Your task to perform on an android device: I want to add text to a drawing.
Image 0: 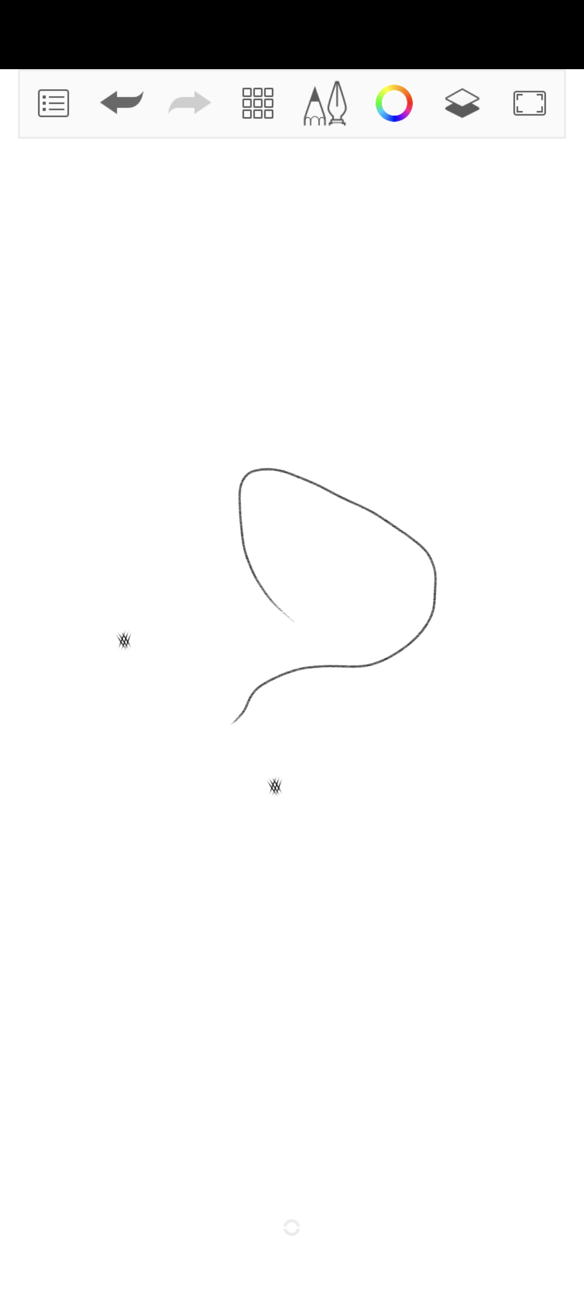
Click on the box icon on the screen.
Step 0: click (257, 103)
Image 1: 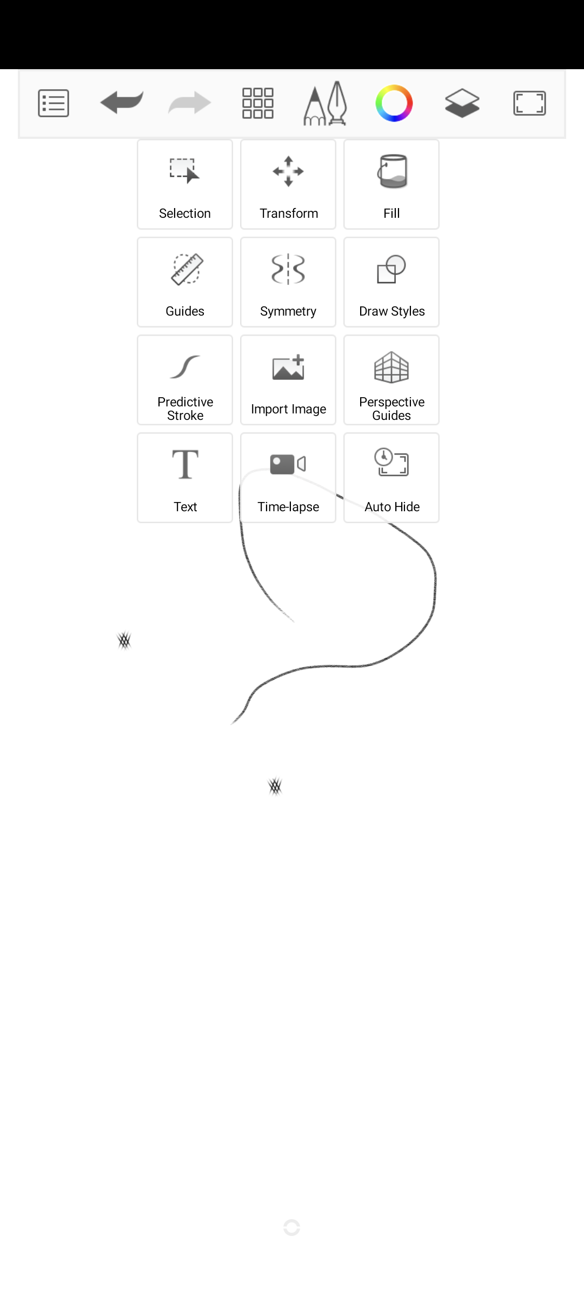
Click on the Text option on the screen.
Step 1: click (184, 464)
Image 2: 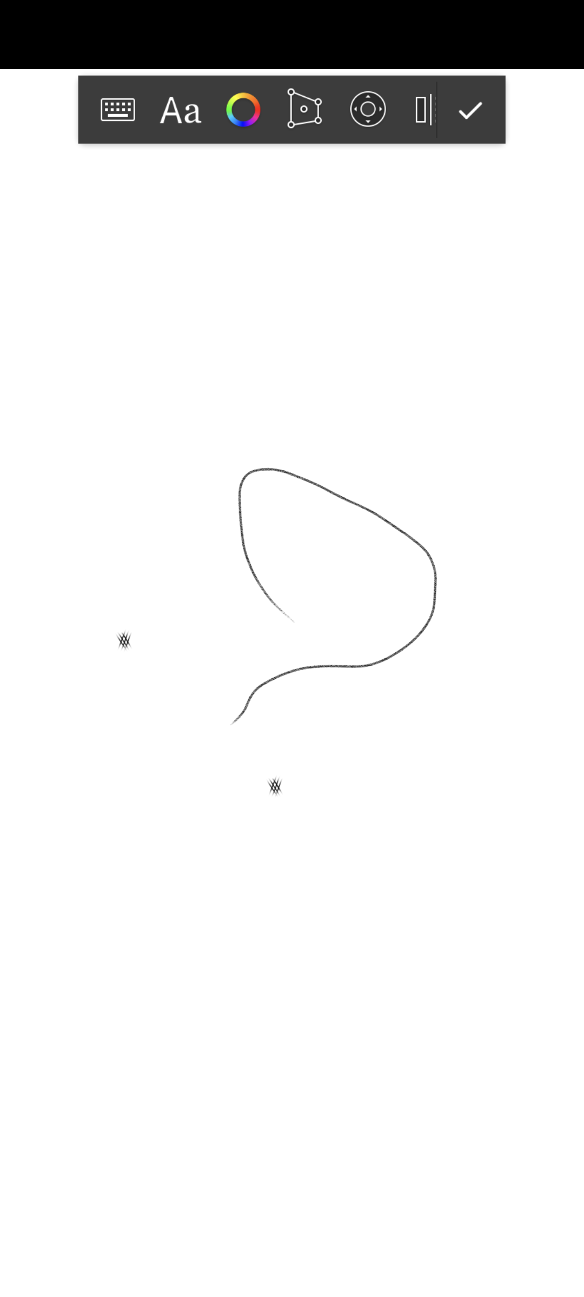
Click on the Text option on the screen.
Step 2: wait
Image 3: 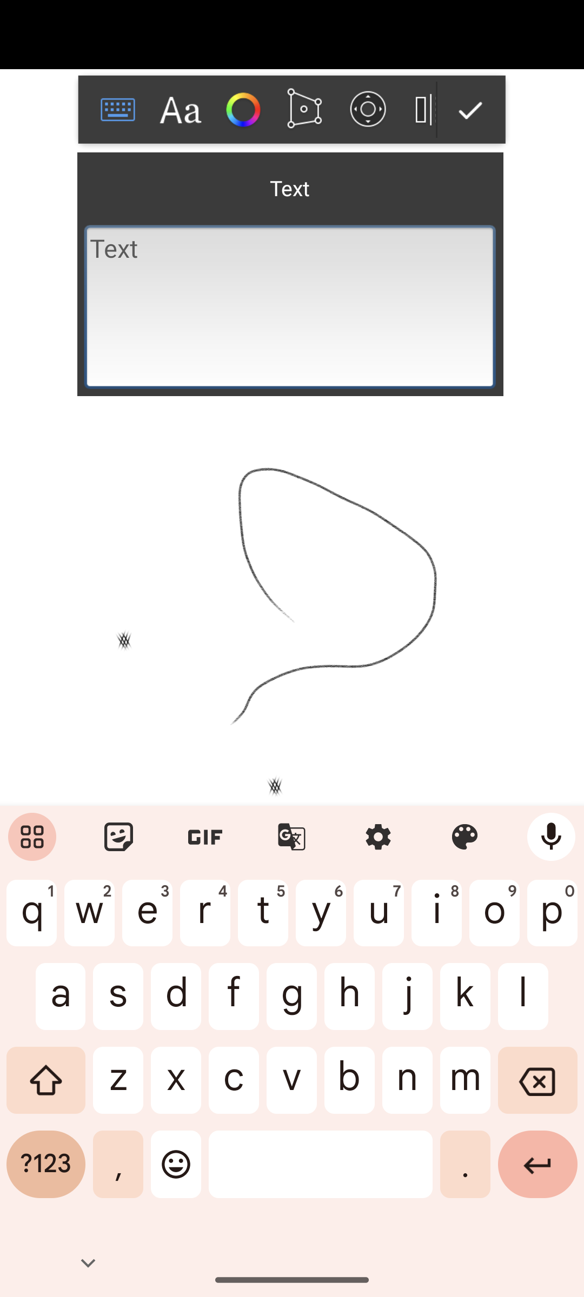
Type car on the screen.
Step 3: type "Car"